Your task to perform on an android device: I want to share the Movie name my favourite movie All about eve audio to my friend Naomi  Rousseau on her Gmail id naomi.rousseau@example.com
Image 1: 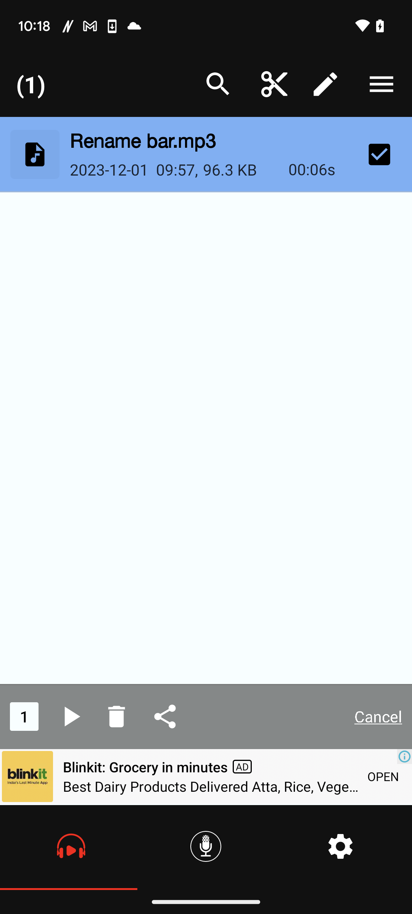
Click on the share button
Step 1: click (158, 716)
Image 2: 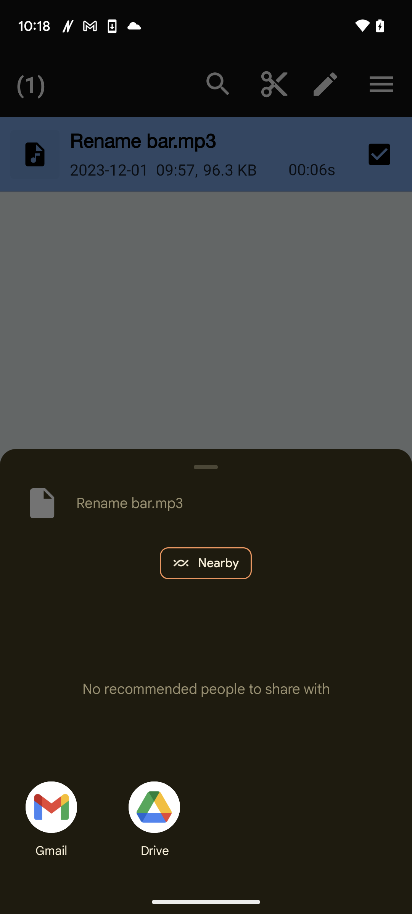
Click on the Gmail icon button
Step 2: click (46, 797)
Image 3: 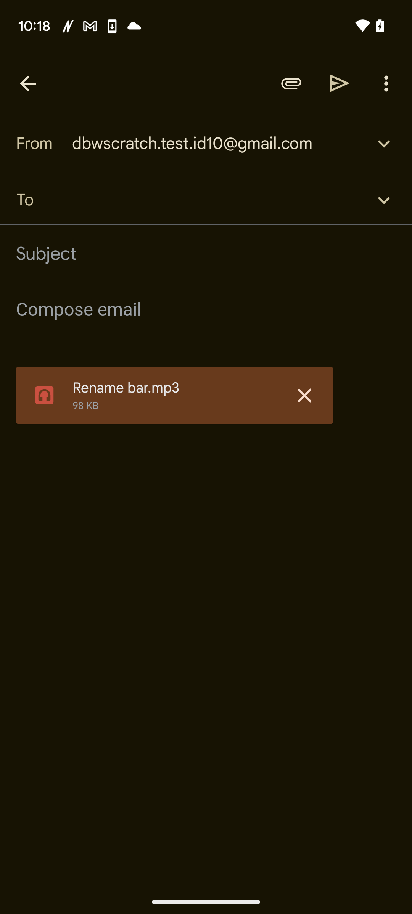
Click on the To bar
Step 3: click (218, 200)
Image 4: 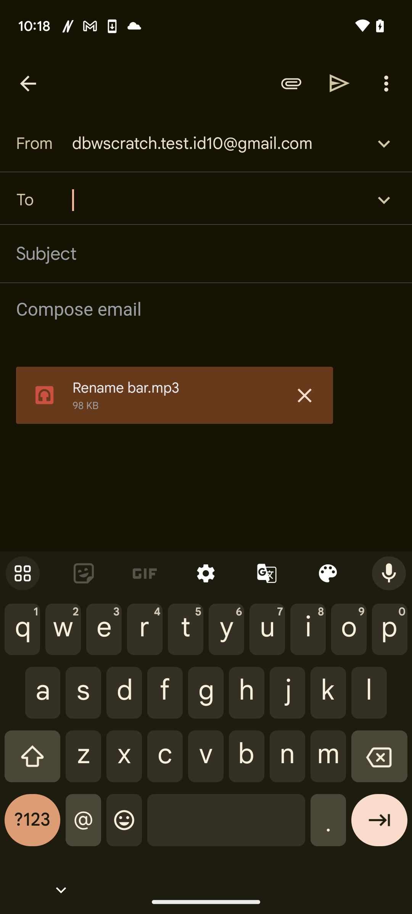
Type naomi.rousseau@example.com in To bar
Step 4: type "naomi.rousseau@example.com"
Image 5: 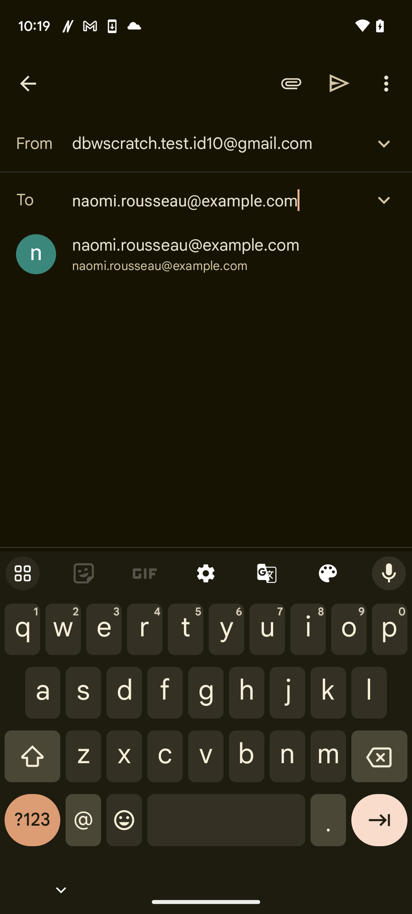
Click on the naomi.rousseau@example.com 
Step 5: click (159, 266)